Your task to perform on an android device: This dark theme of this app is not suitable, and I want a light theme for this app, so I decided to change the Kitchen Stories app theme from a dark theme to a light theme.
Image 0: 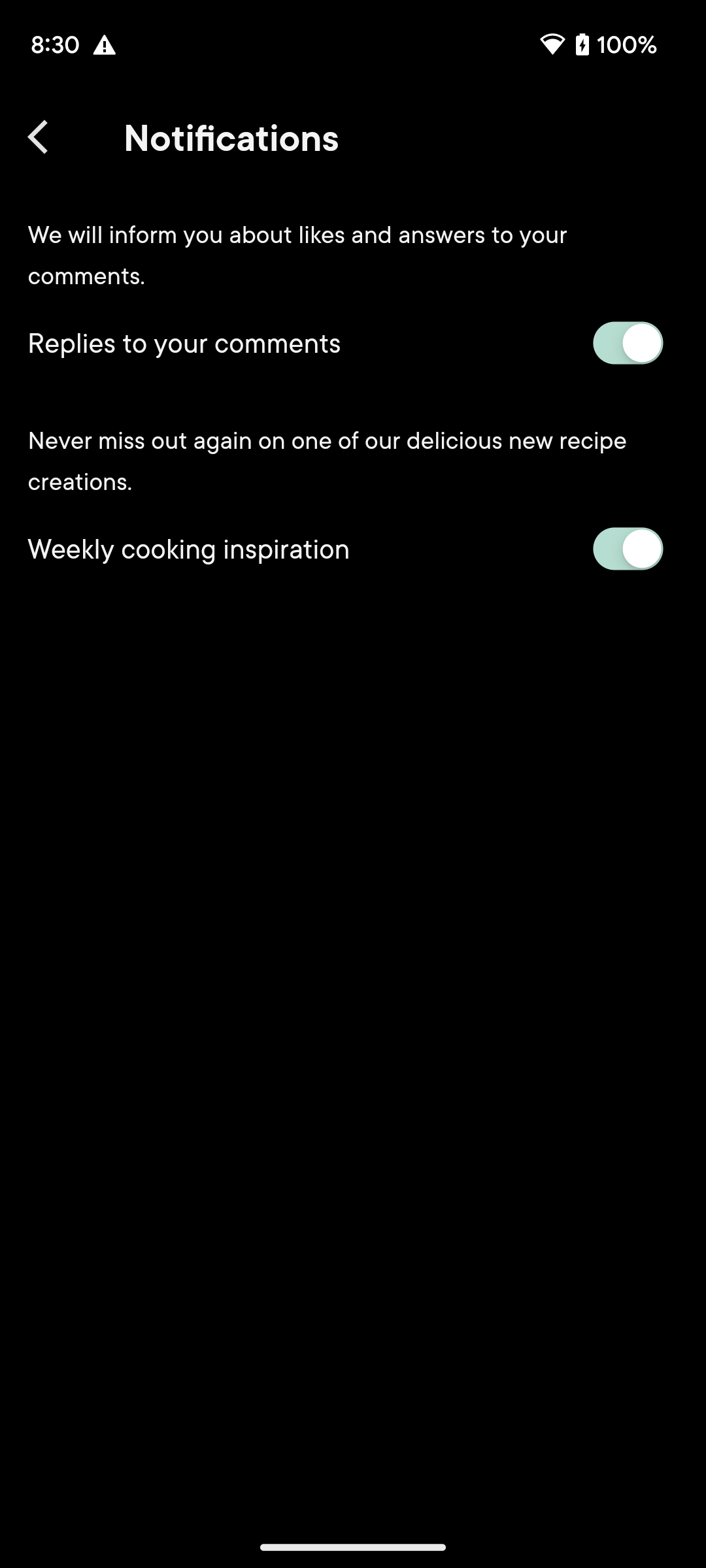
Go back to the previous page to view the display option.
Step 0: press back button
Image 1: 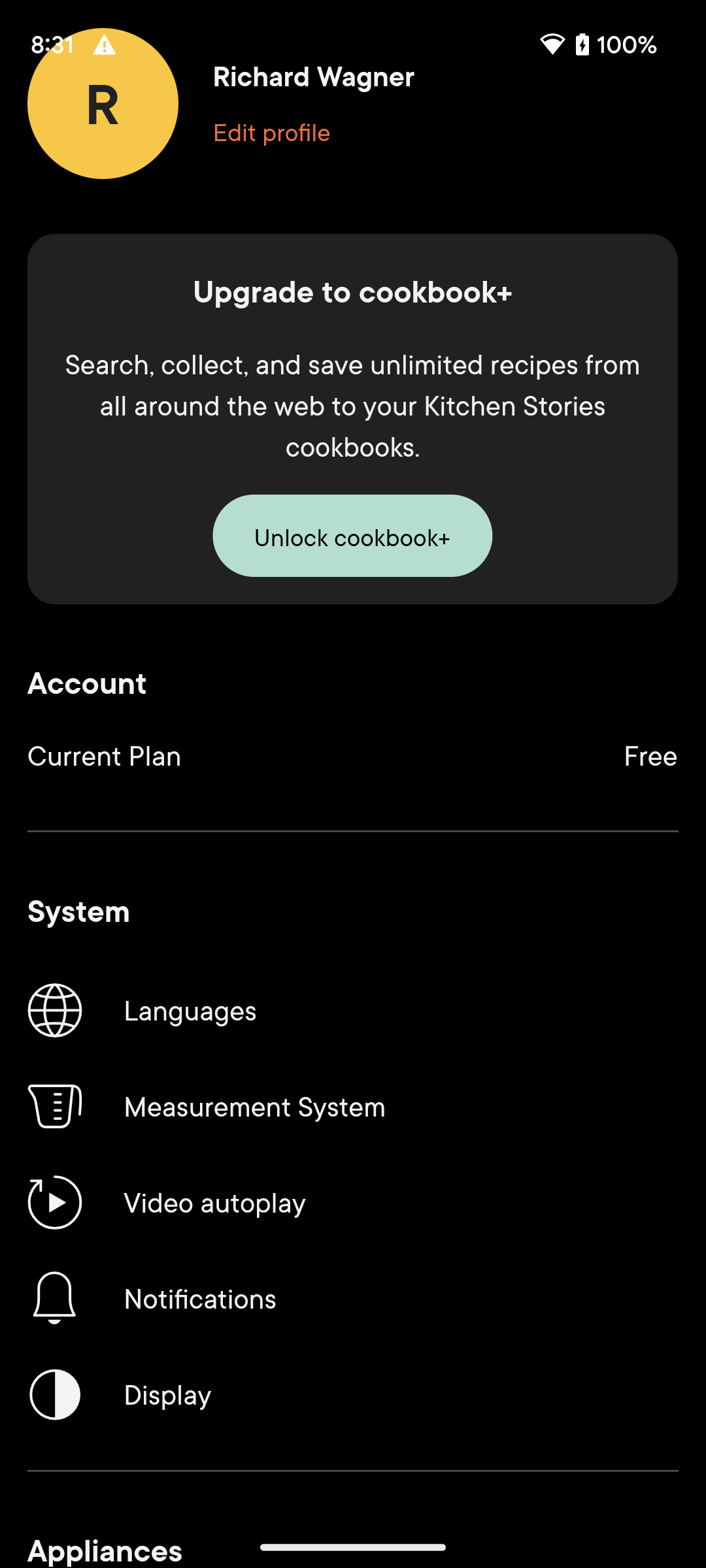
Click on the Display option to view the change theme option
Step 1: click (353, 1394)
Image 2: 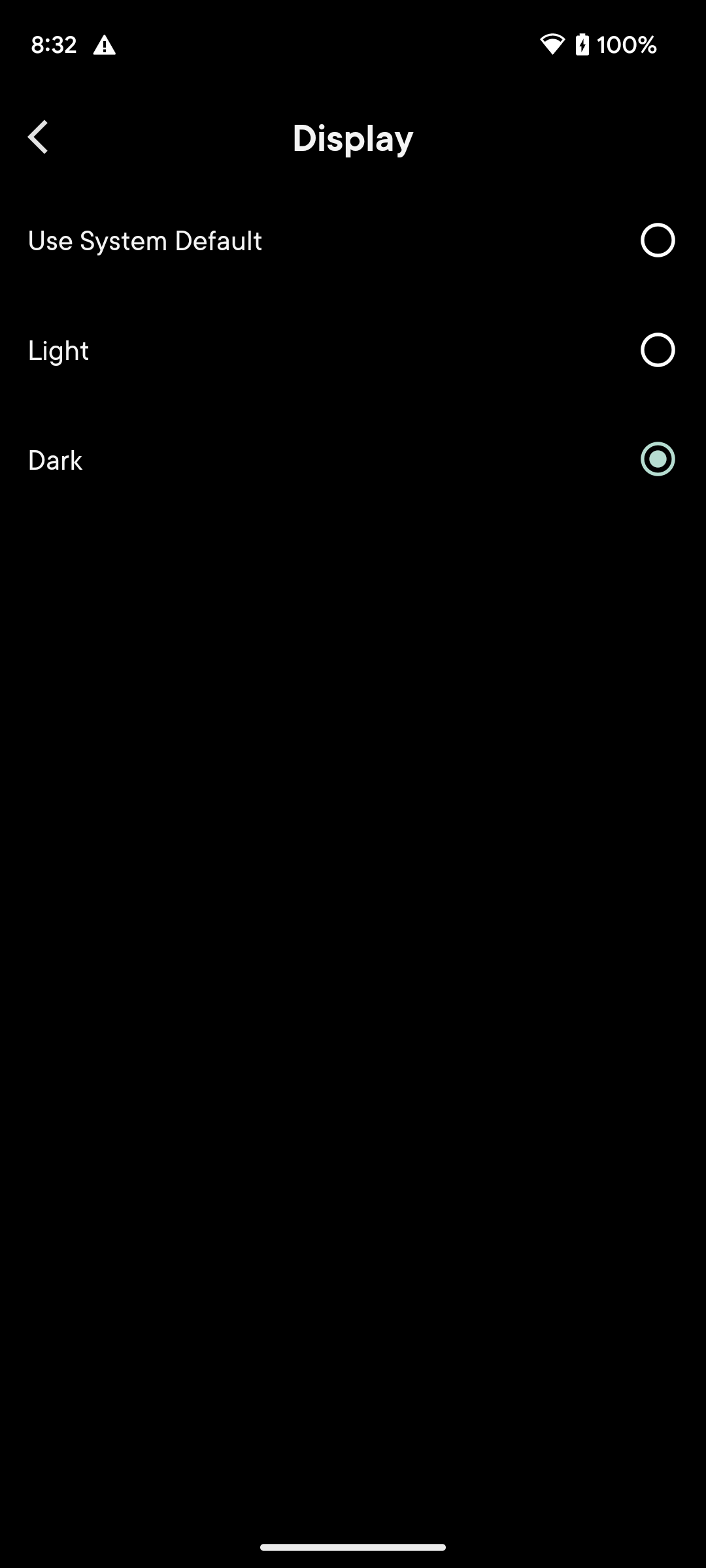
Click on circle of the Light theme to select the light theme.
Step 2: click (353, 349)